Your task to perform on an android device: I'm making sushi for lunch, so I'm creating a shopping list in the Notes app that includes sushi rice,   rice wine vinegar, mayonnaise, smoked salmon, avocado.
Image 0: 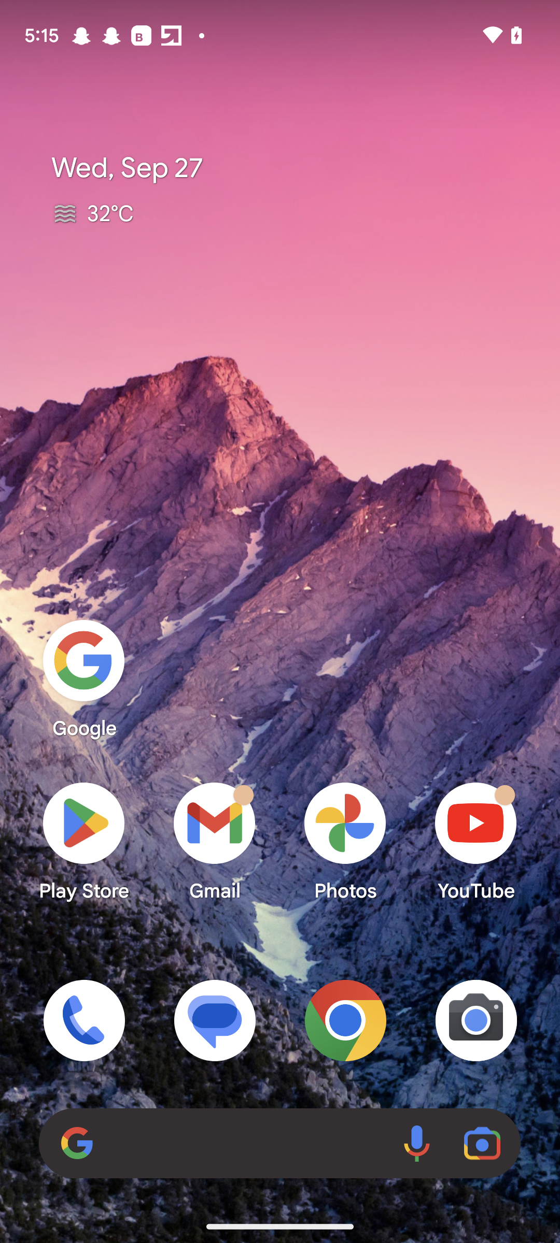
Open the keep notes app.
Step 0: open app "Keep Notes"
Image 2: 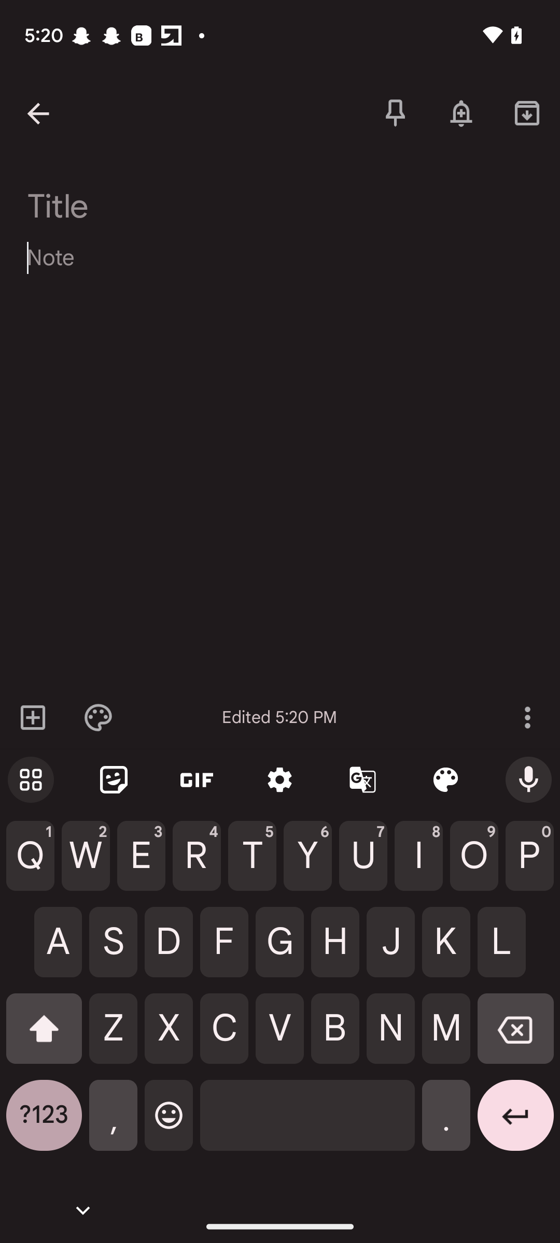
click on the title text box.
Step 2: click (143, 203)
Image 3: 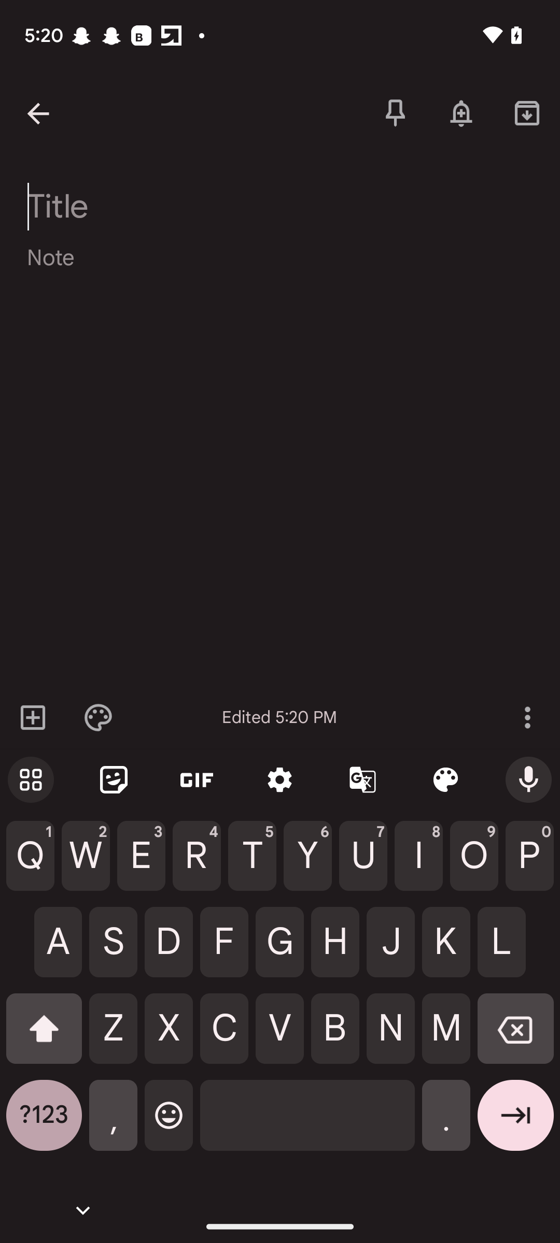
Type the title name as shopping list.
Step 3: type "shopping list"
Image 4: 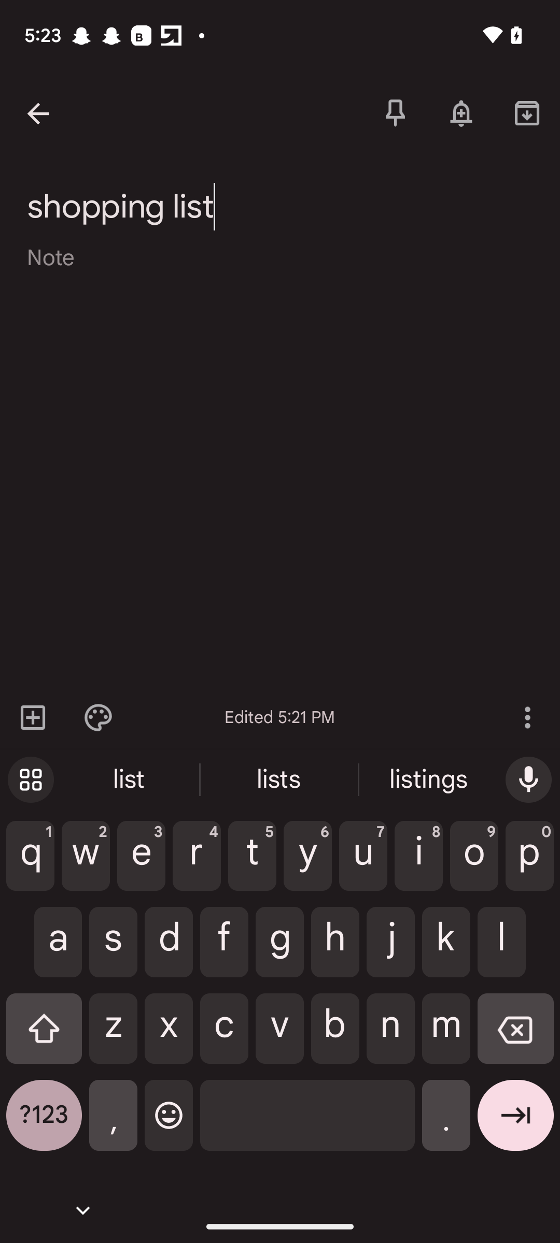
Click on the note text box.
Step 4: click (280, 272)
Image 5: 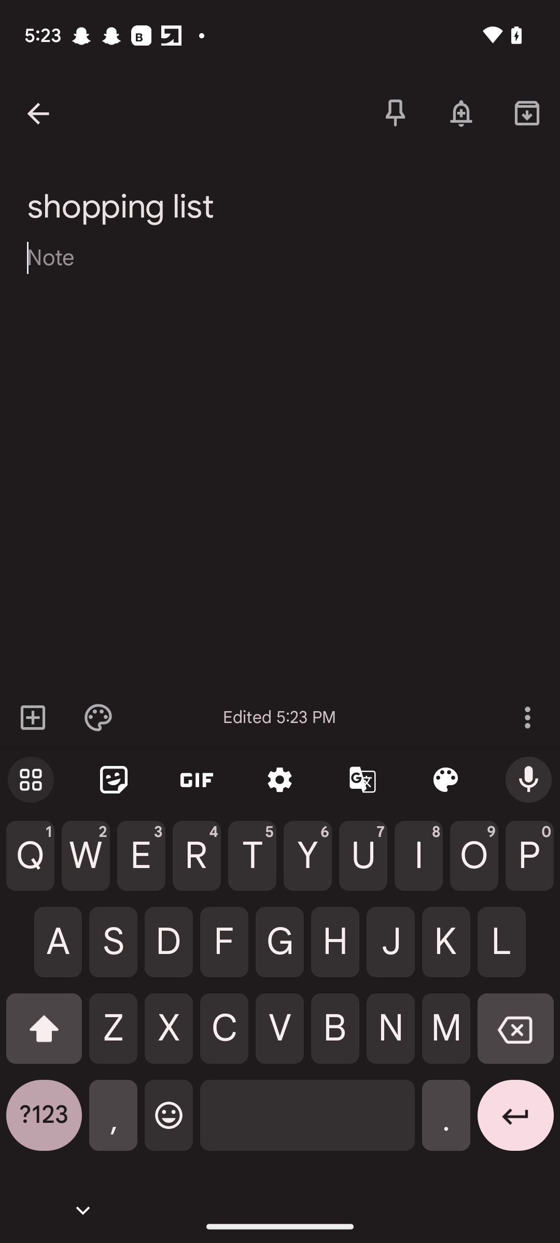
Click on the plus icon enclosed in a square box
Step 5: click (33, 717)
Image 6: 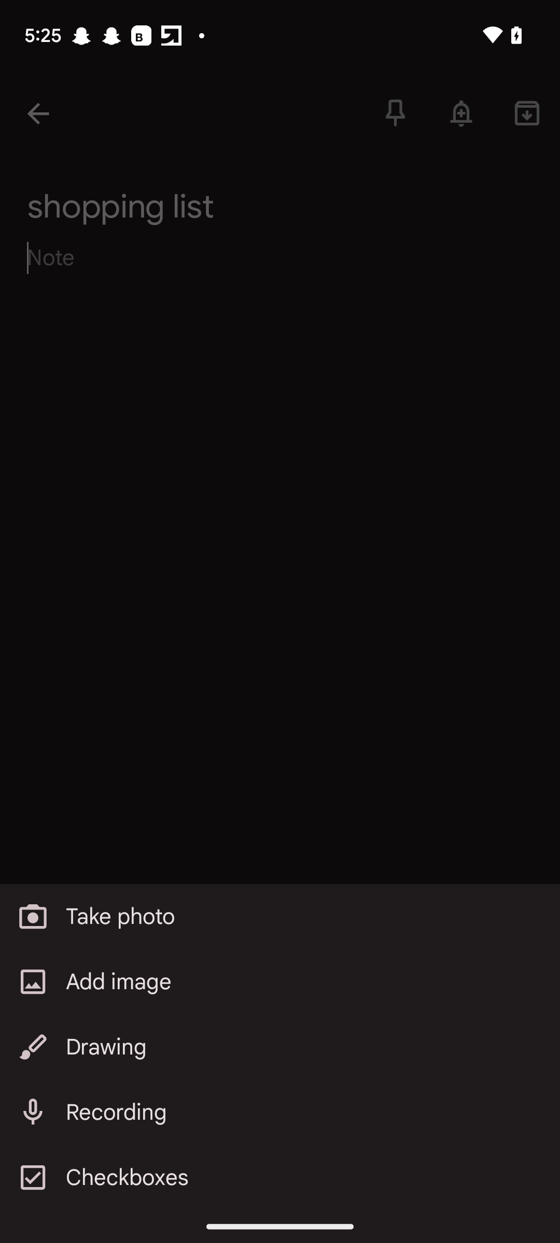
Click on the check boxes option. 
Step 6: click (39, 1180)
Image 7: 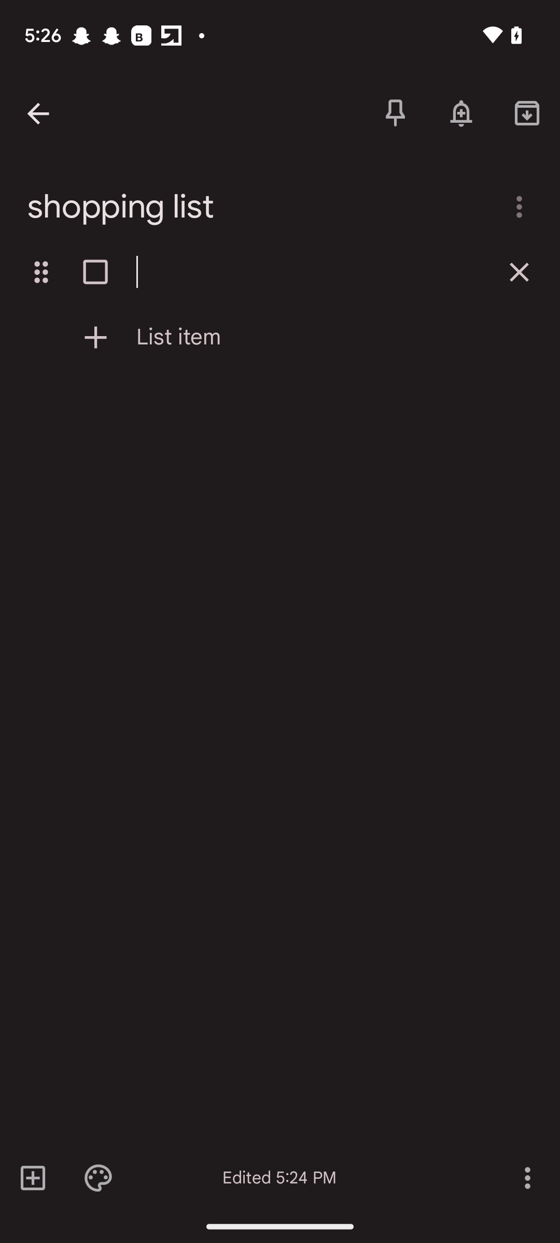
Enter the first item as sushi rice.
Step 7: type "sushi rice"
Image 8: 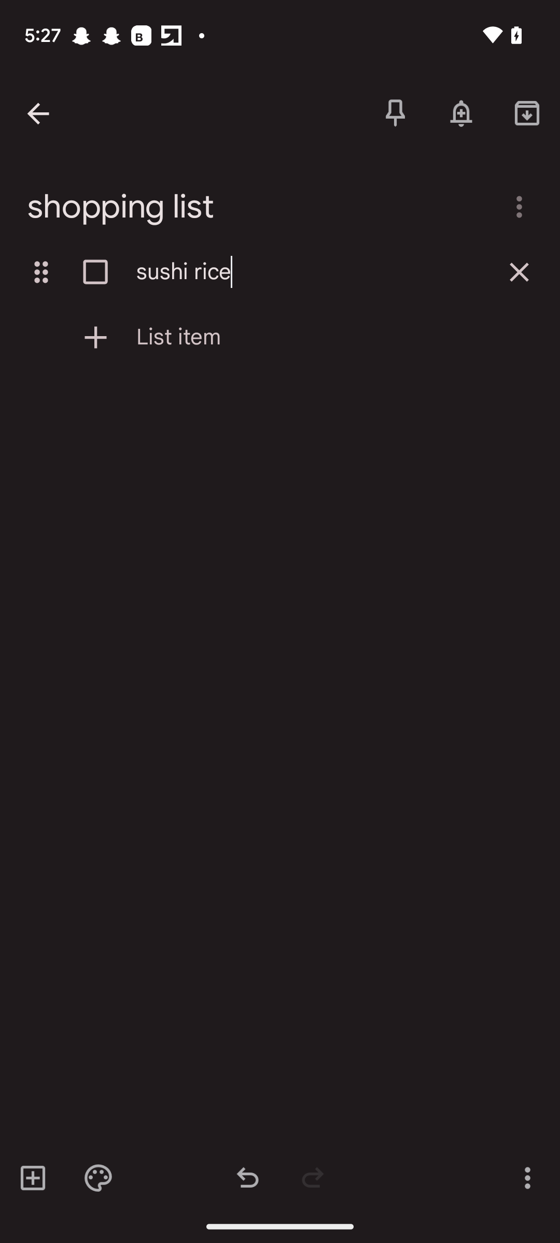
Click on the plus list item.
Step 8: click (280, 337)
Image 9: 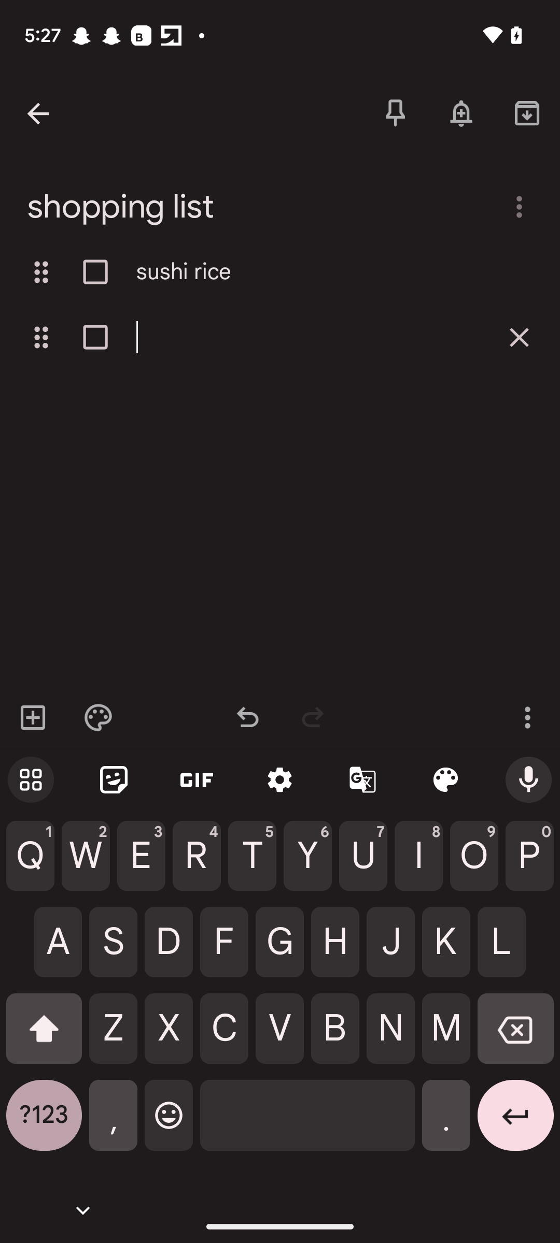
Enter the second item as rice wine vinegar.
Step 9: type "rice wine vinegar"
Image 10: 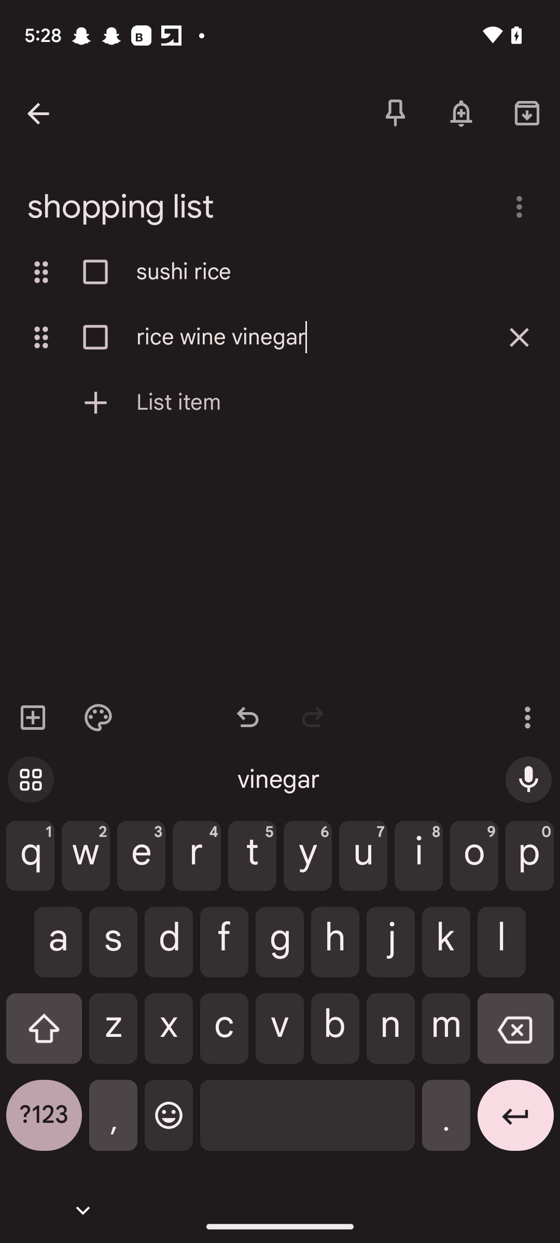
Click on the plus list item.
Step 10: click (280, 402)
Image 11: 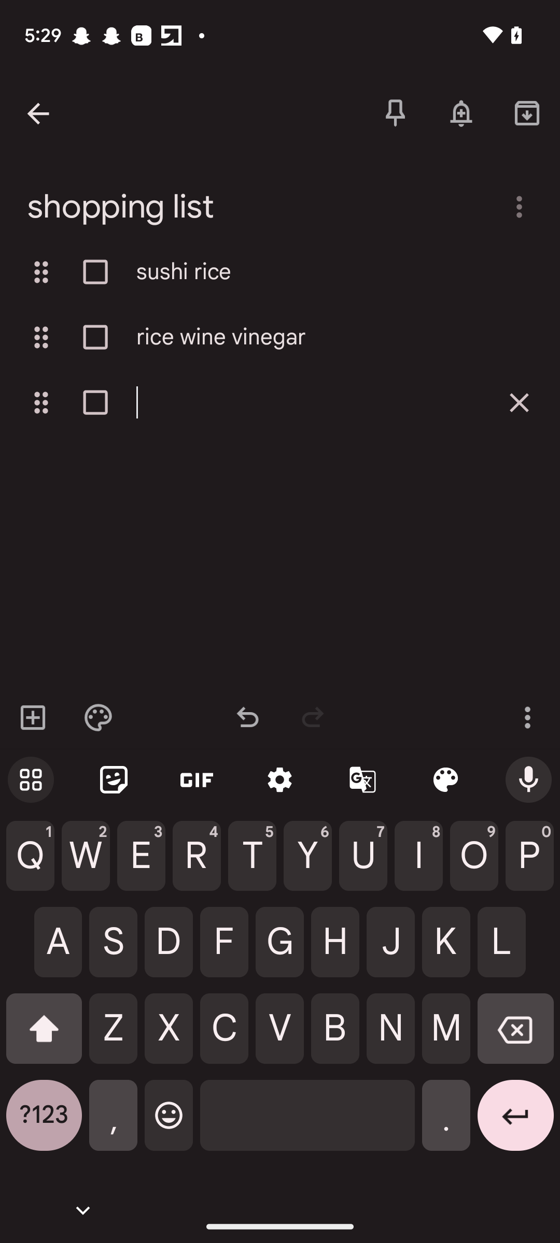
Enter the third item as mayonnaise.
Step 11: type "mayonnaise"
Image 12: 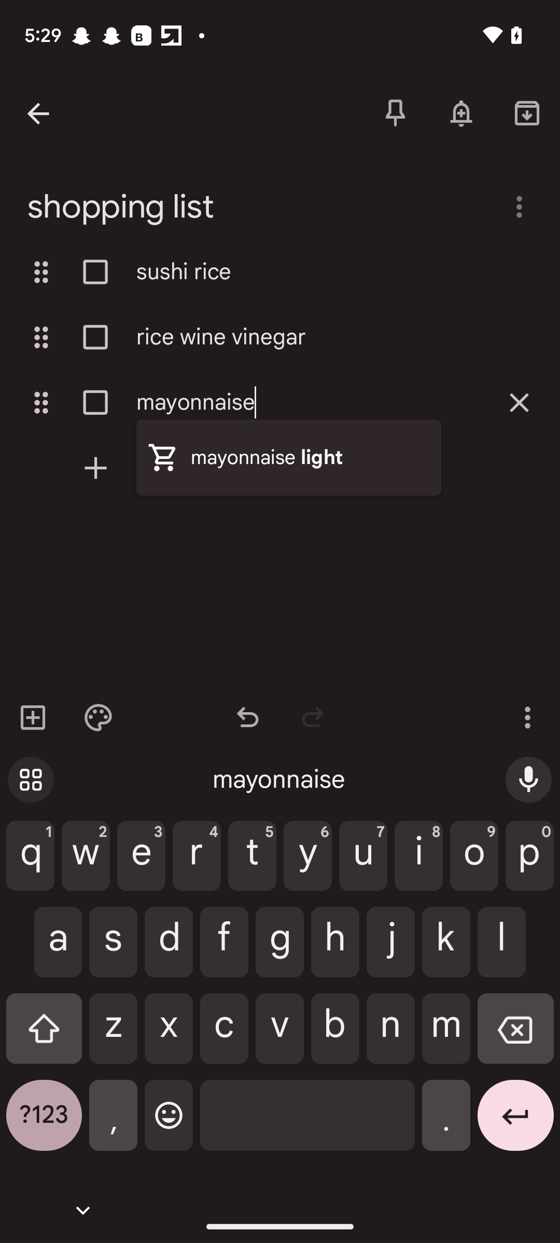
Click on the plus list item.
Step 12: click (280, 467)
Image 13: 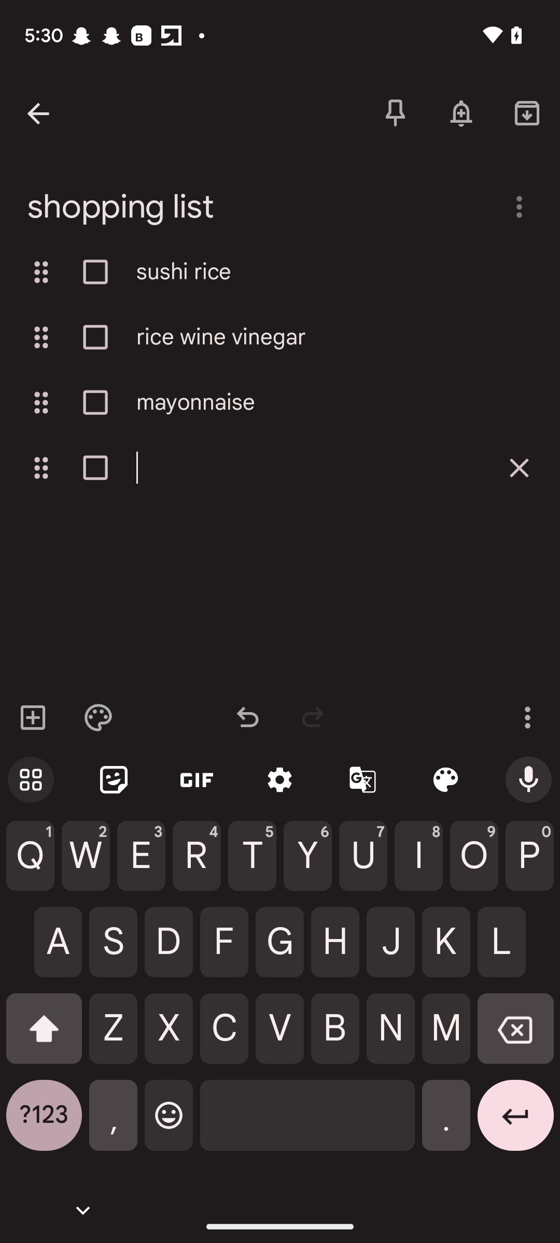
Enter the fourth item as smoked salmon.
Step 13: type "smoked salmon"
Image 14: 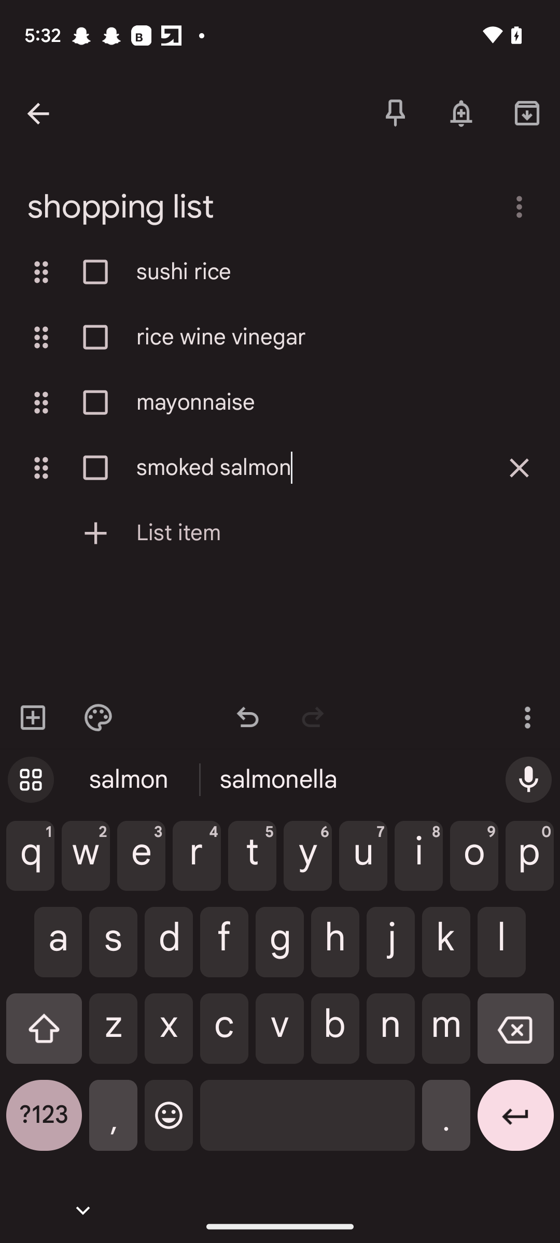
Click on the plus list item.
Step 14: click (280, 533)
Image 15: 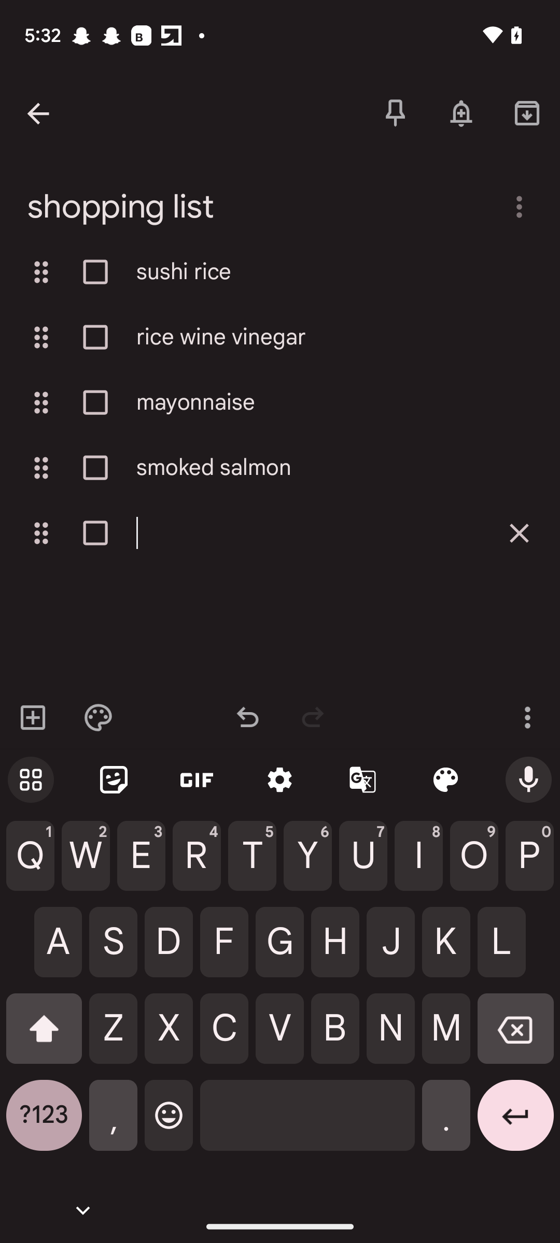
Enter the fifth item as avocado.
Step 15: type "avocado"
Image 16: 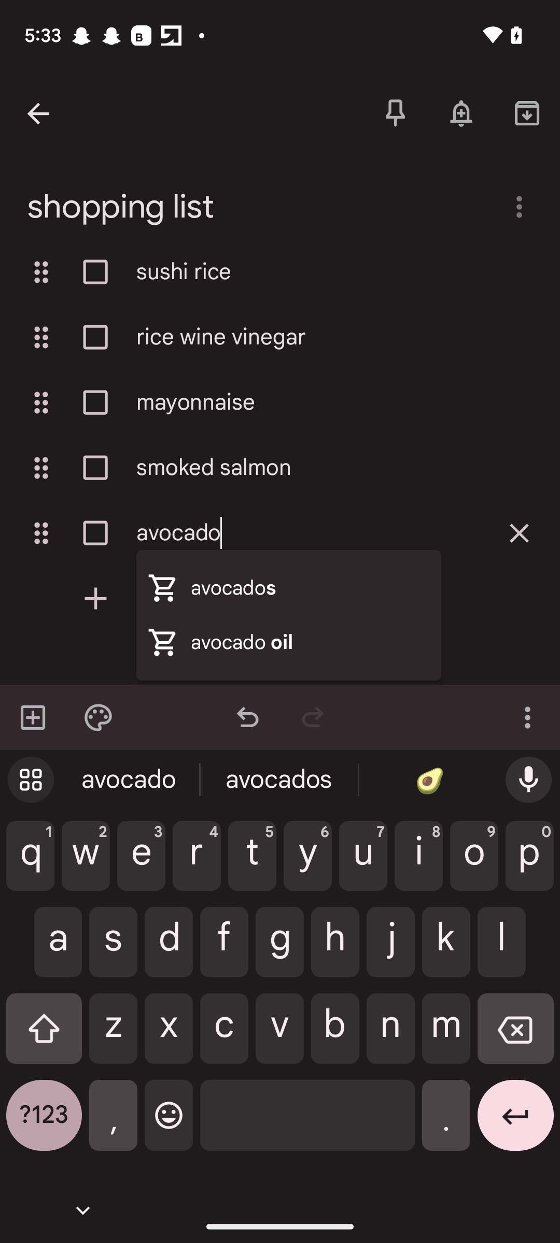
Click on the back icon on the top left of the screen.
Step 16: click (60, 113)